Your task to perform on an android device: Apply the Playa filter to the Second photo and save a copy
Image 1: 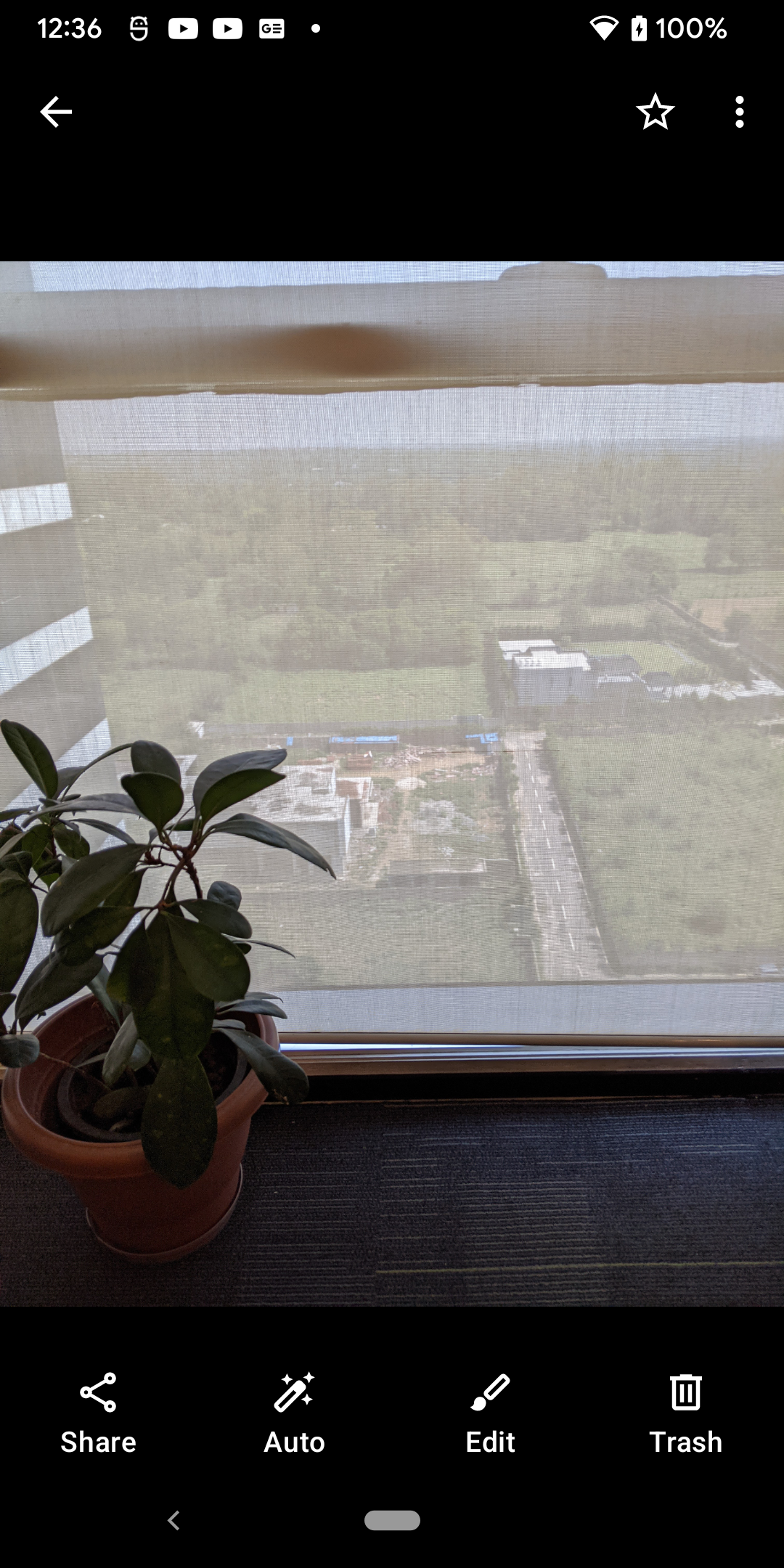
Click on the Edit icon at the bottom of the screen
Step 1: click (490, 1416)
Image 2: 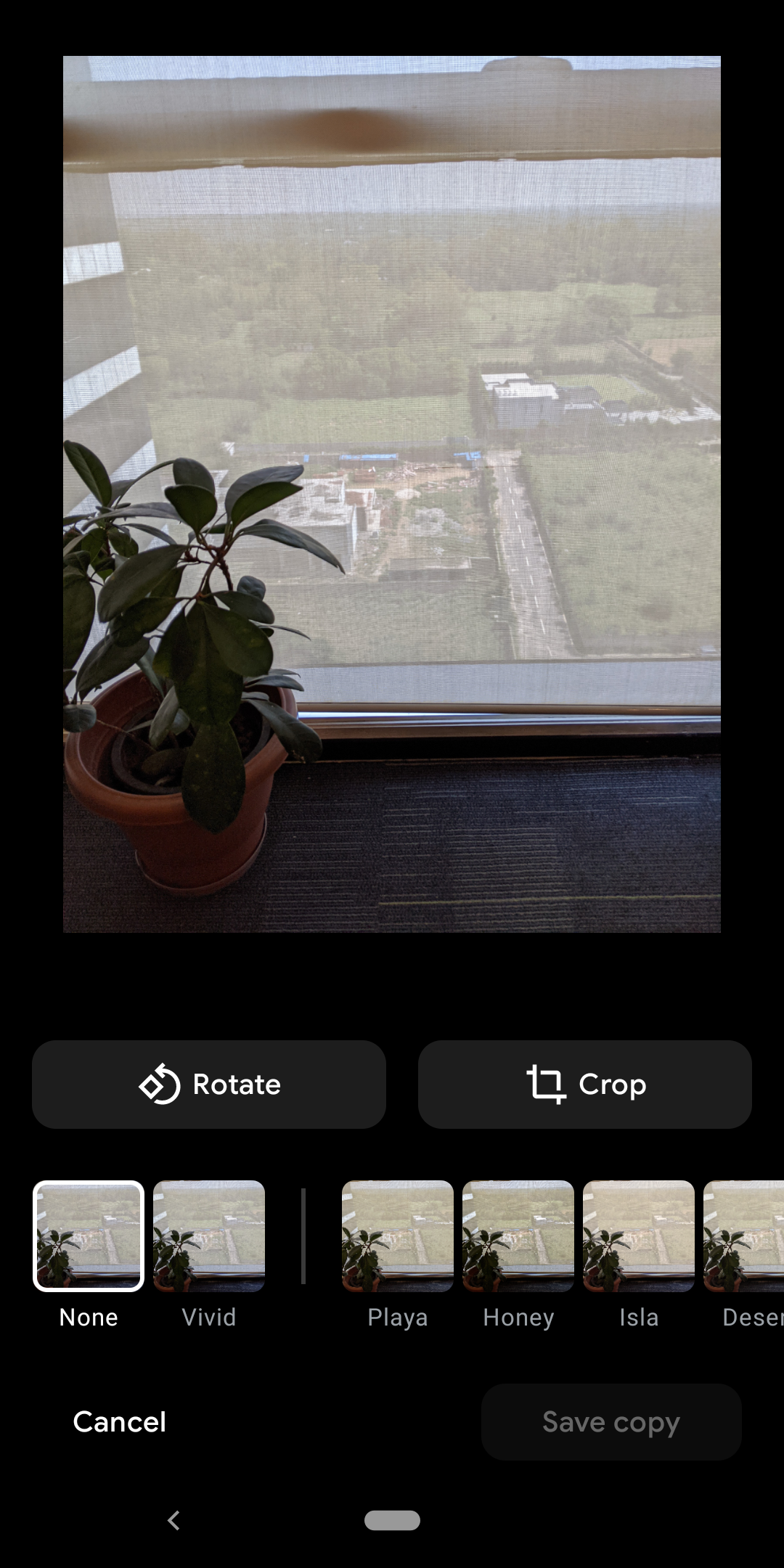
Select the Playa Filter
Step 2: click (398, 1236)
Image 3: 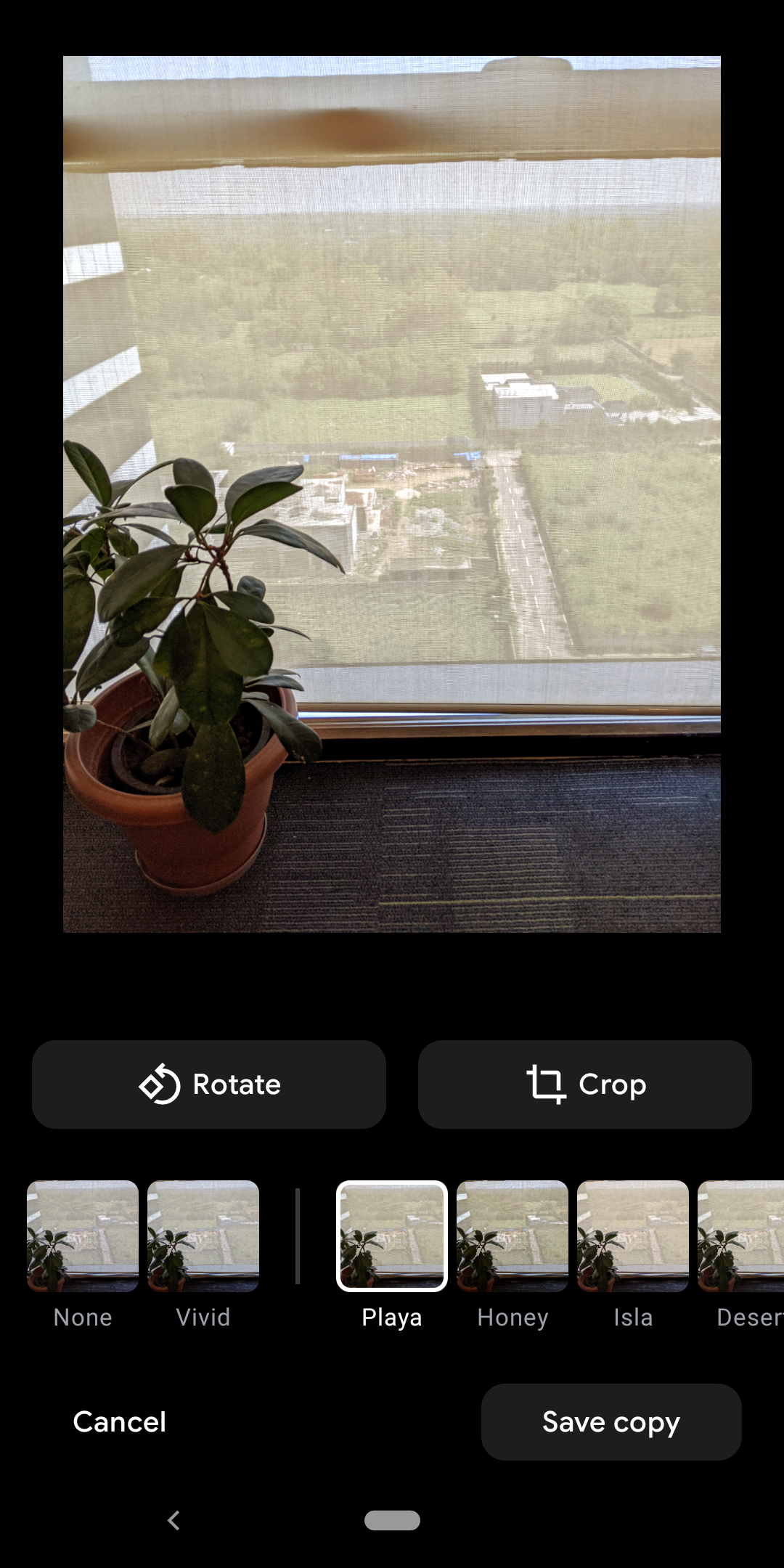
Click on the save copy button at the bottom right corner of the screen
Step 3: click (611, 1422)